Your task to perform on an android device: In the Mindfulness app, I would like to set a 10-minute timer so that I can know when to terminate the session.
Image 0: 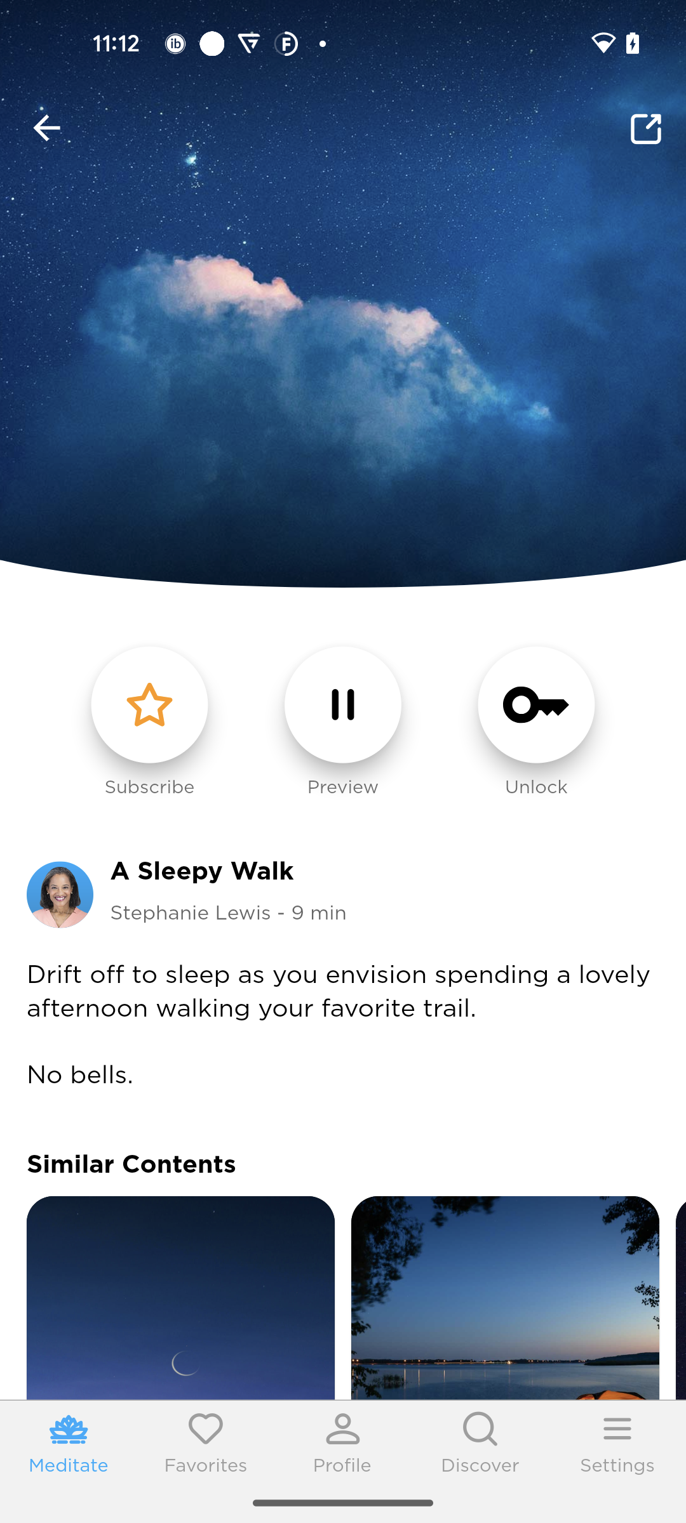
Go back to the previous page
Step 0: press back button
Image 1: 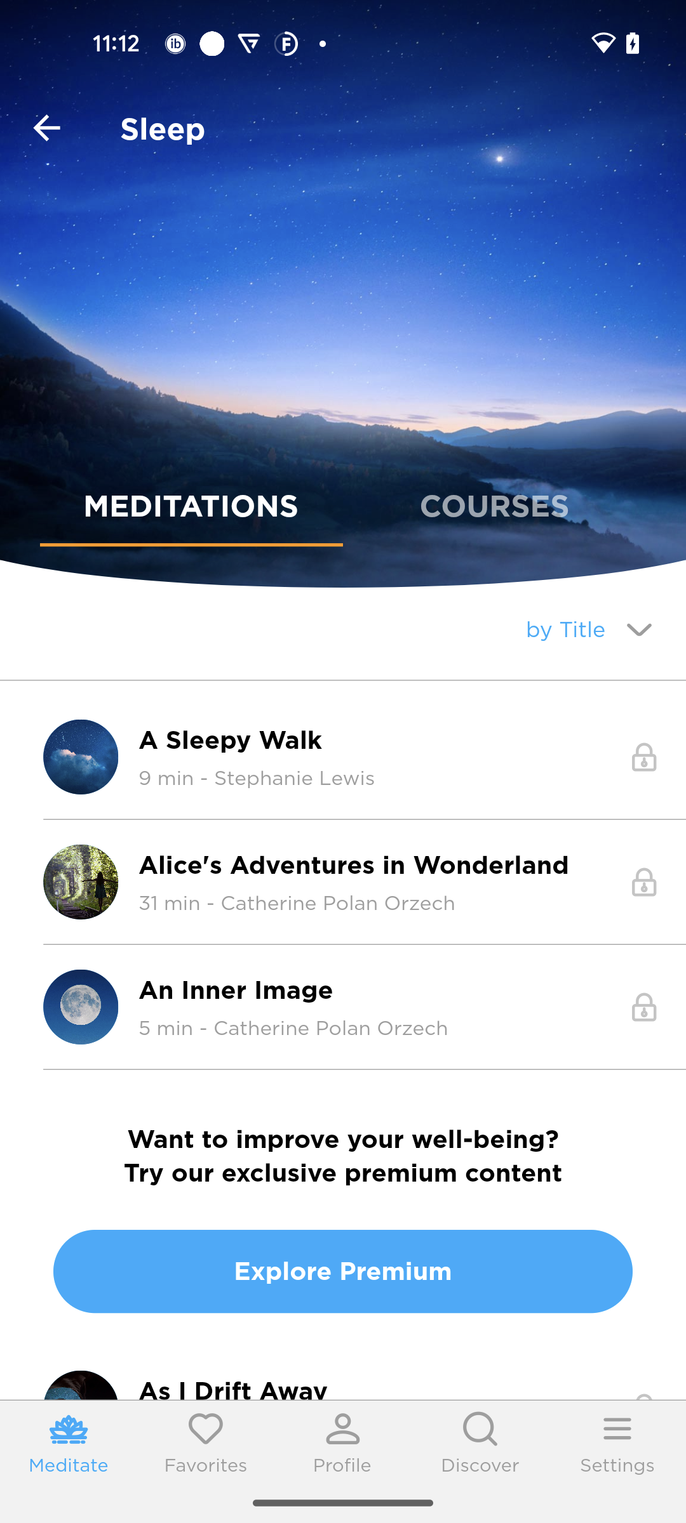
Go back to the previous page
Step 1: press back button
Image 2: 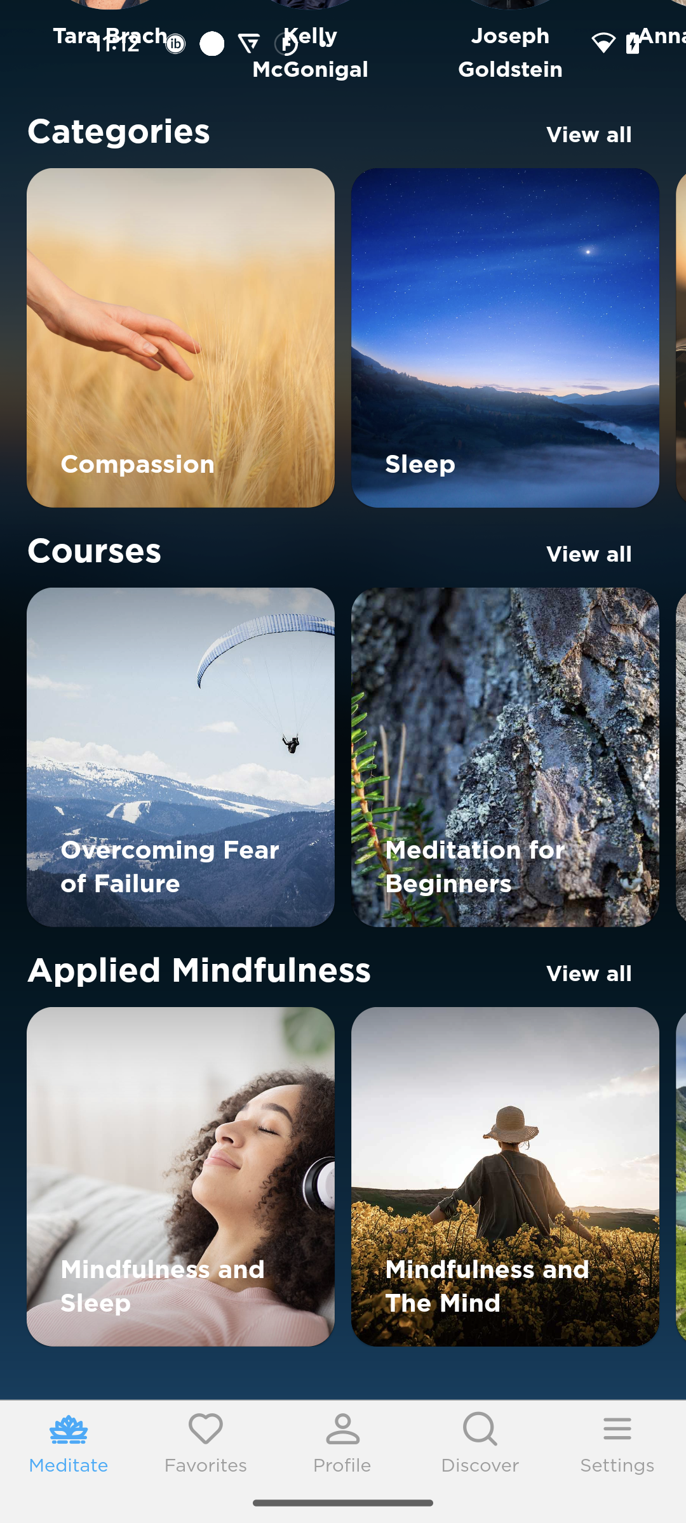
Swipe down 
Step 2: scroll up
Image 3: 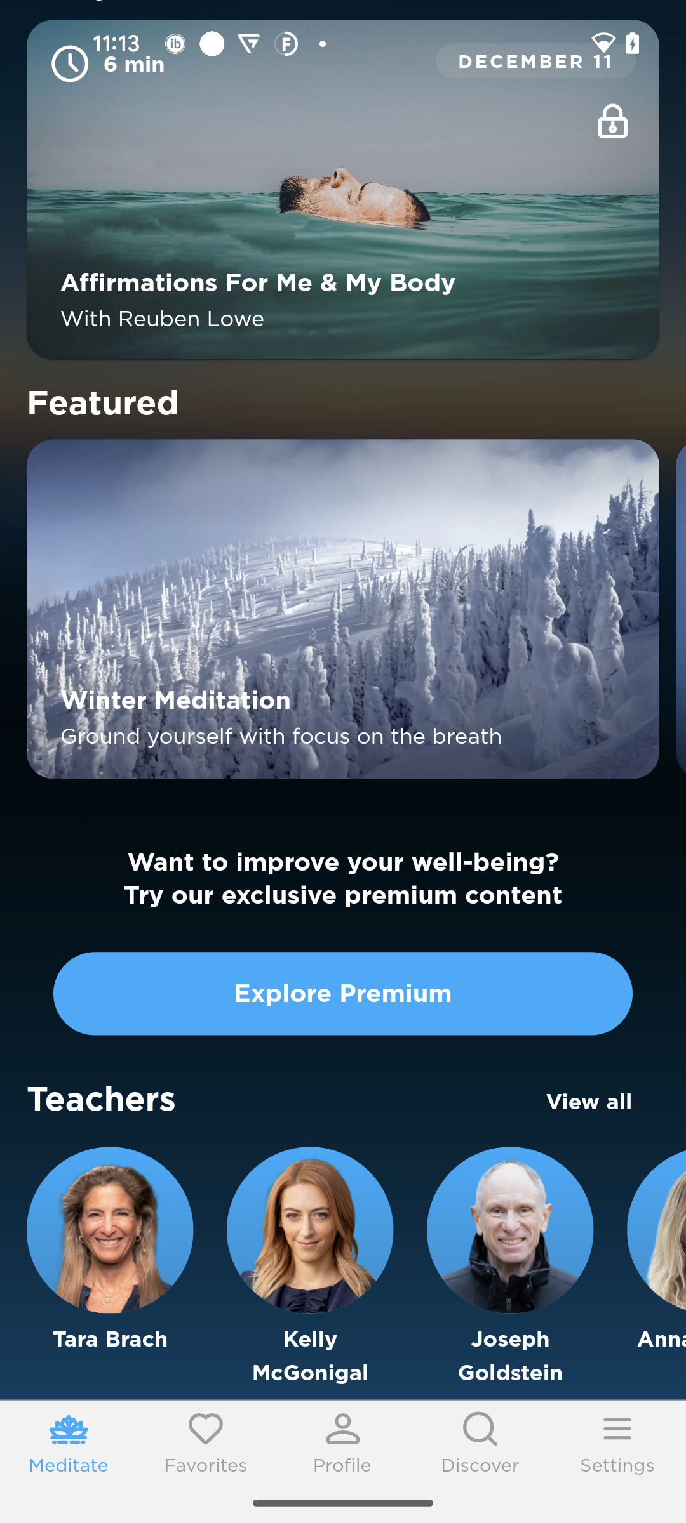
Swipe down 
Step 3: scroll up
Image 4: 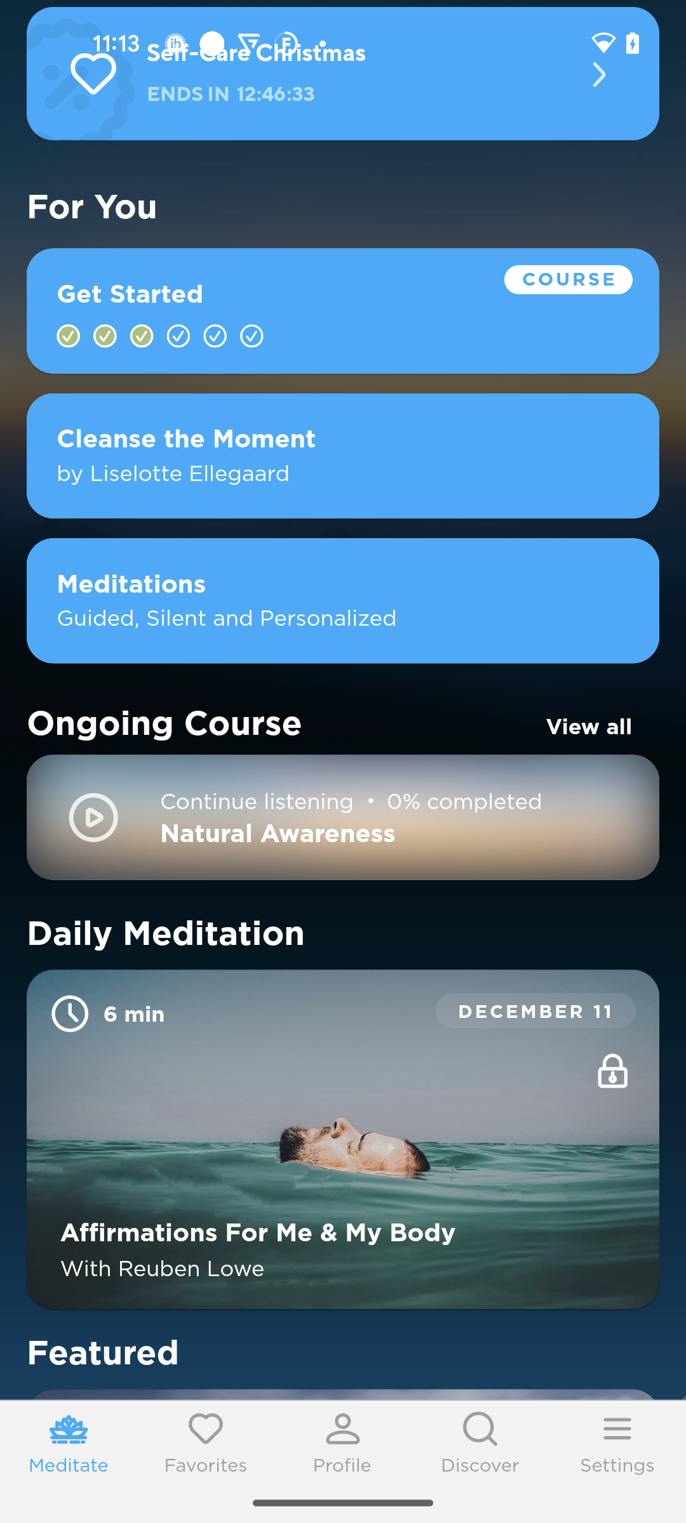
Click on the Meditations option
Step 4: click (343, 600)
Image 5: 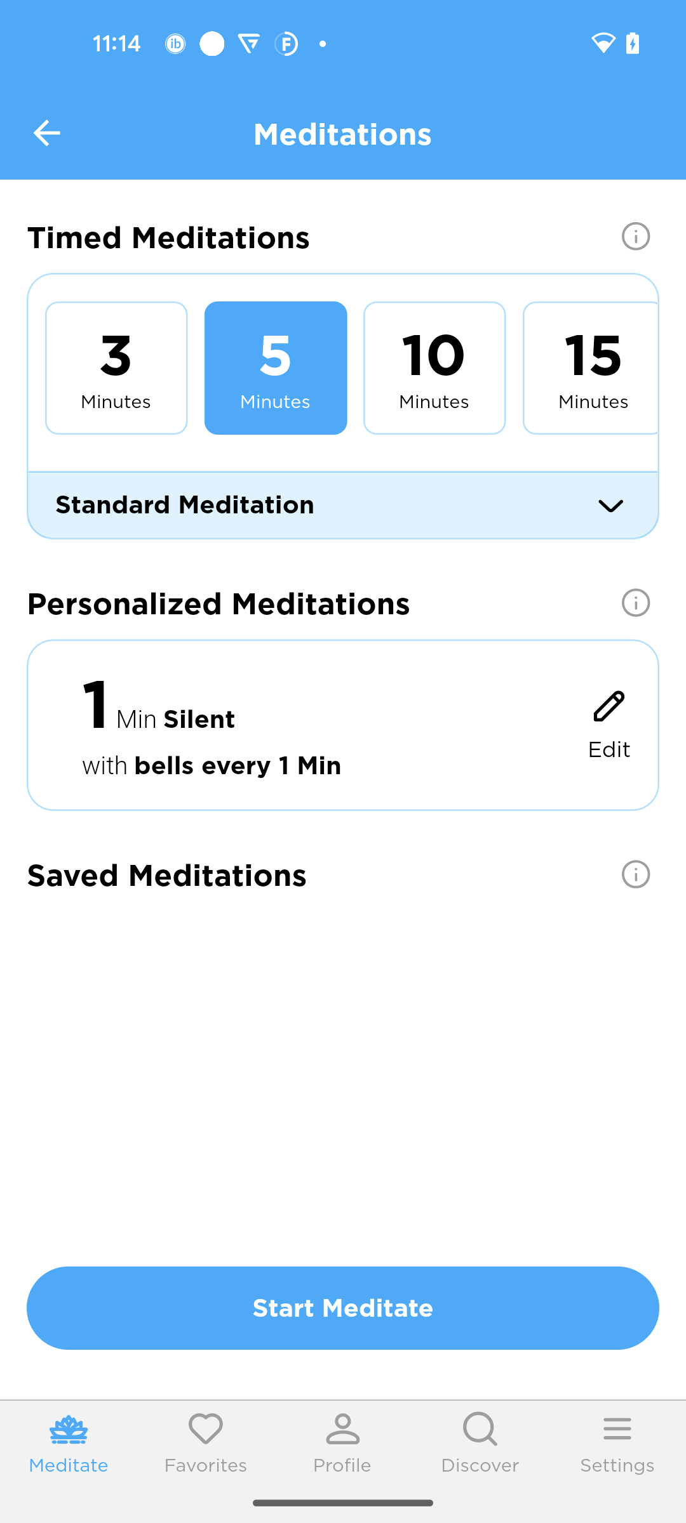
Select the 10 minutes timer
Step 5: click (443, 368)
Image 6: 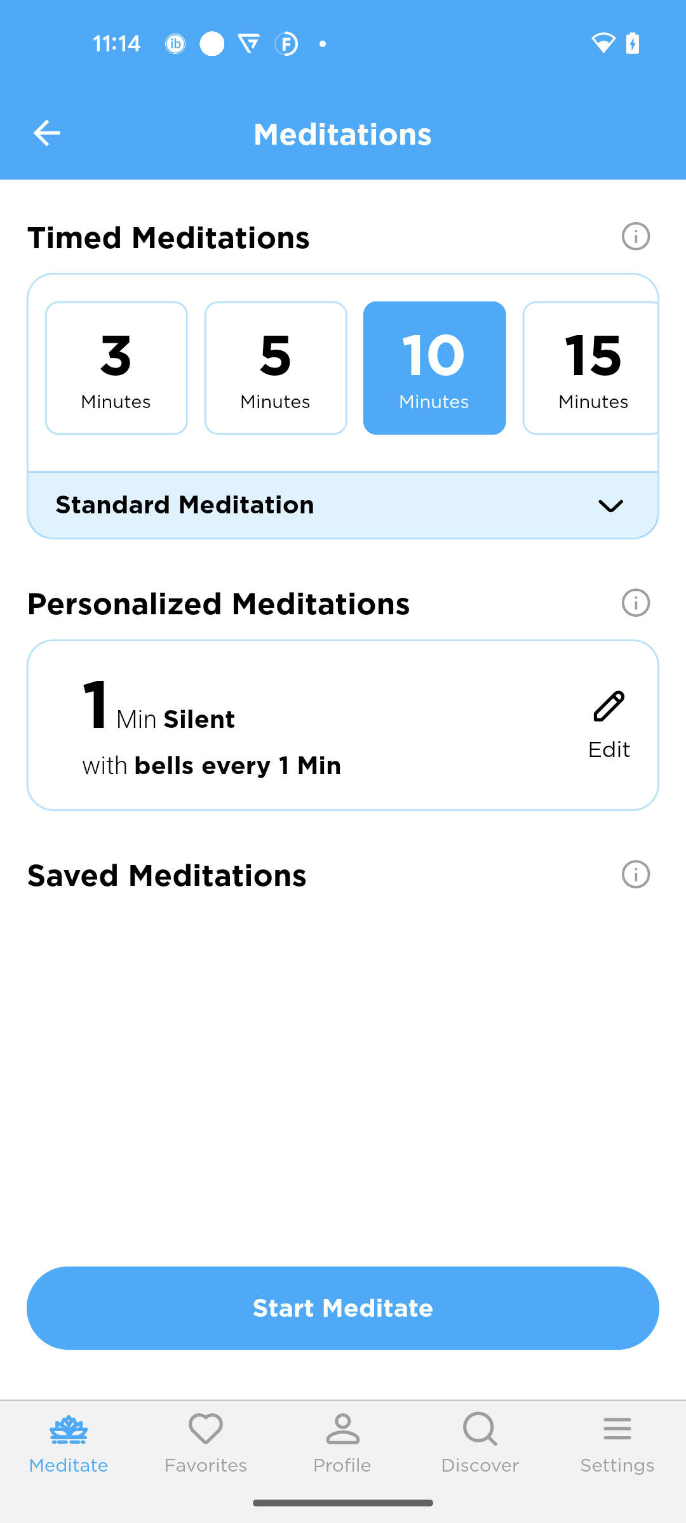
Click on the start meditate button
Step 6: click (343, 1308)